Your task to perform on an android device: I want to view the details about the first shoe on the list, because it looks interesting.
Image 0: 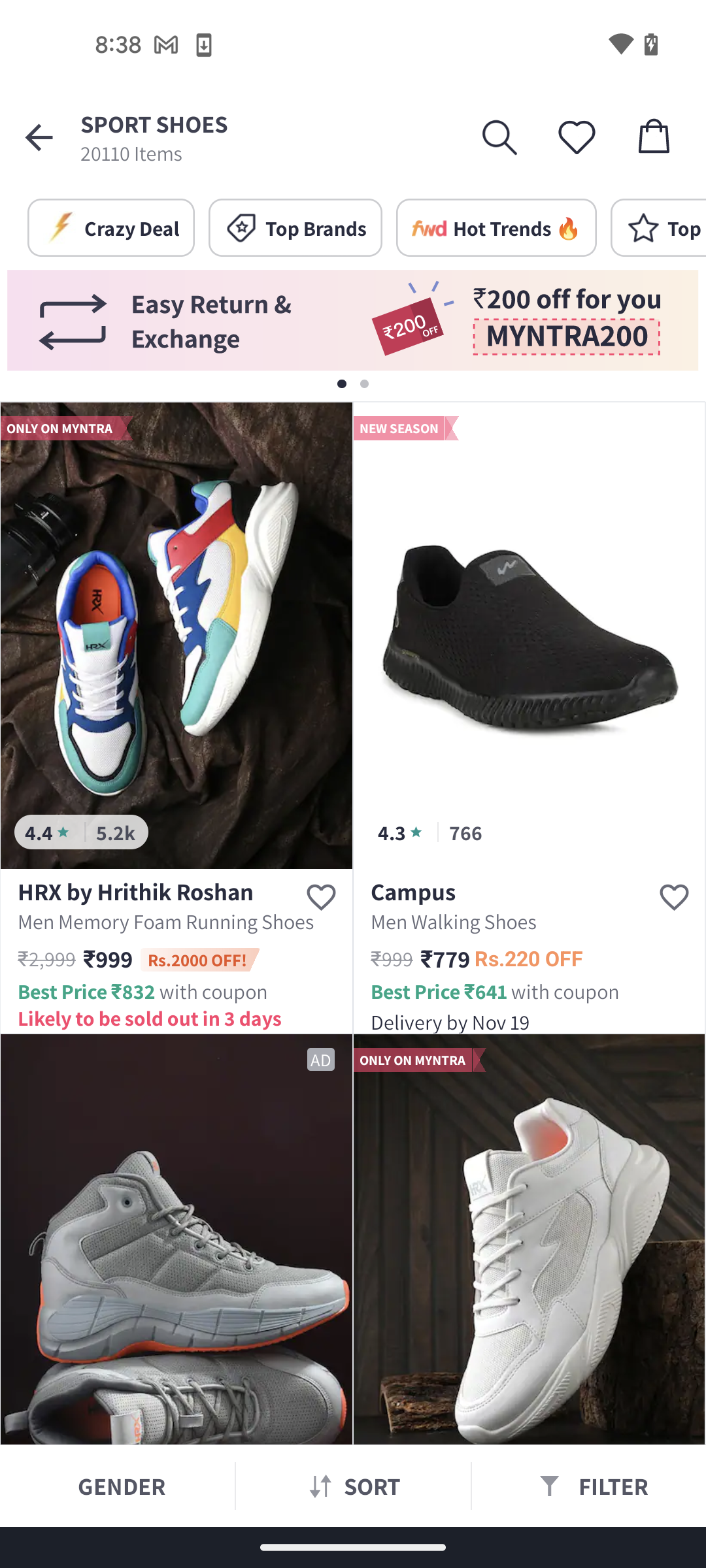
click on the first shoes from the list
Step 0: click (176, 636)
Image 1: 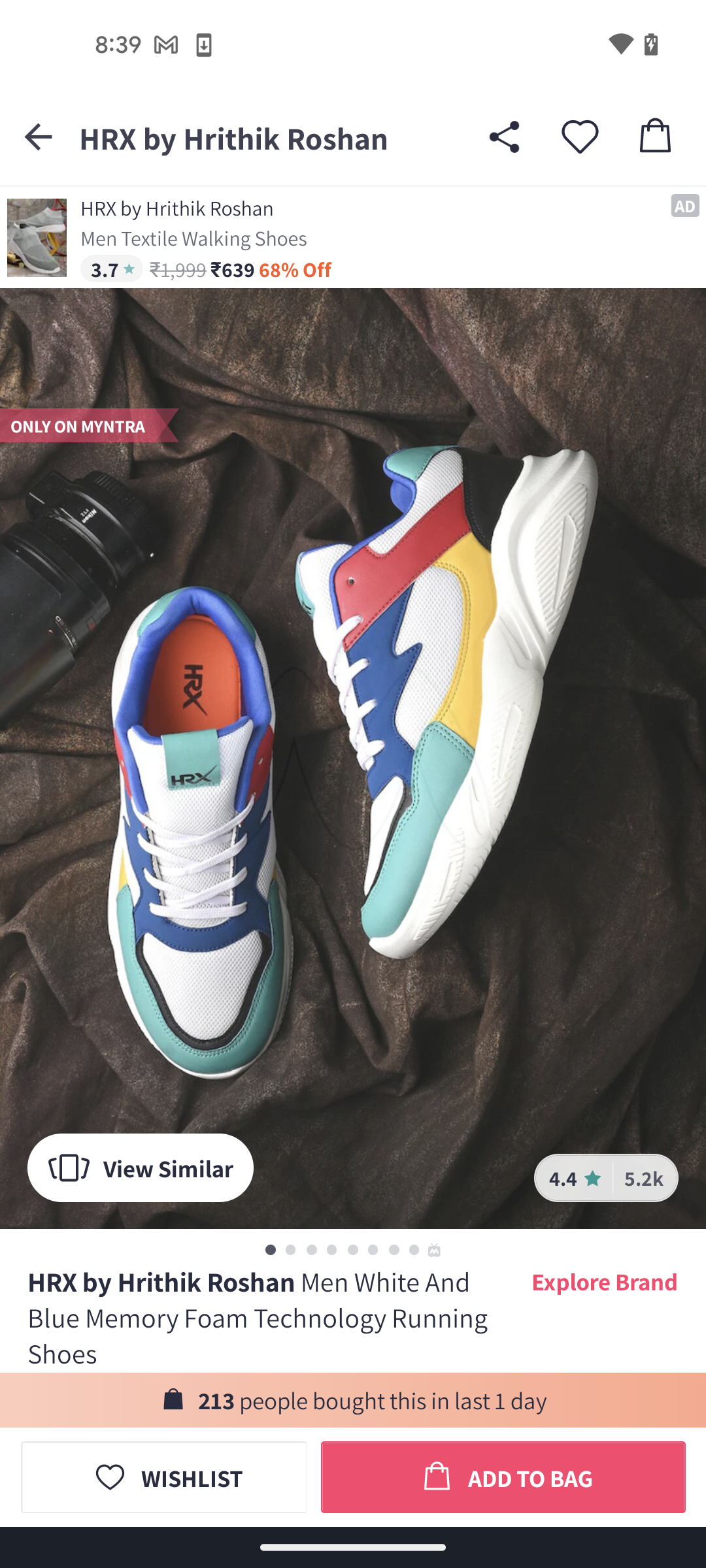
scroll down to view details
Step 1: scroll down
Image 2: 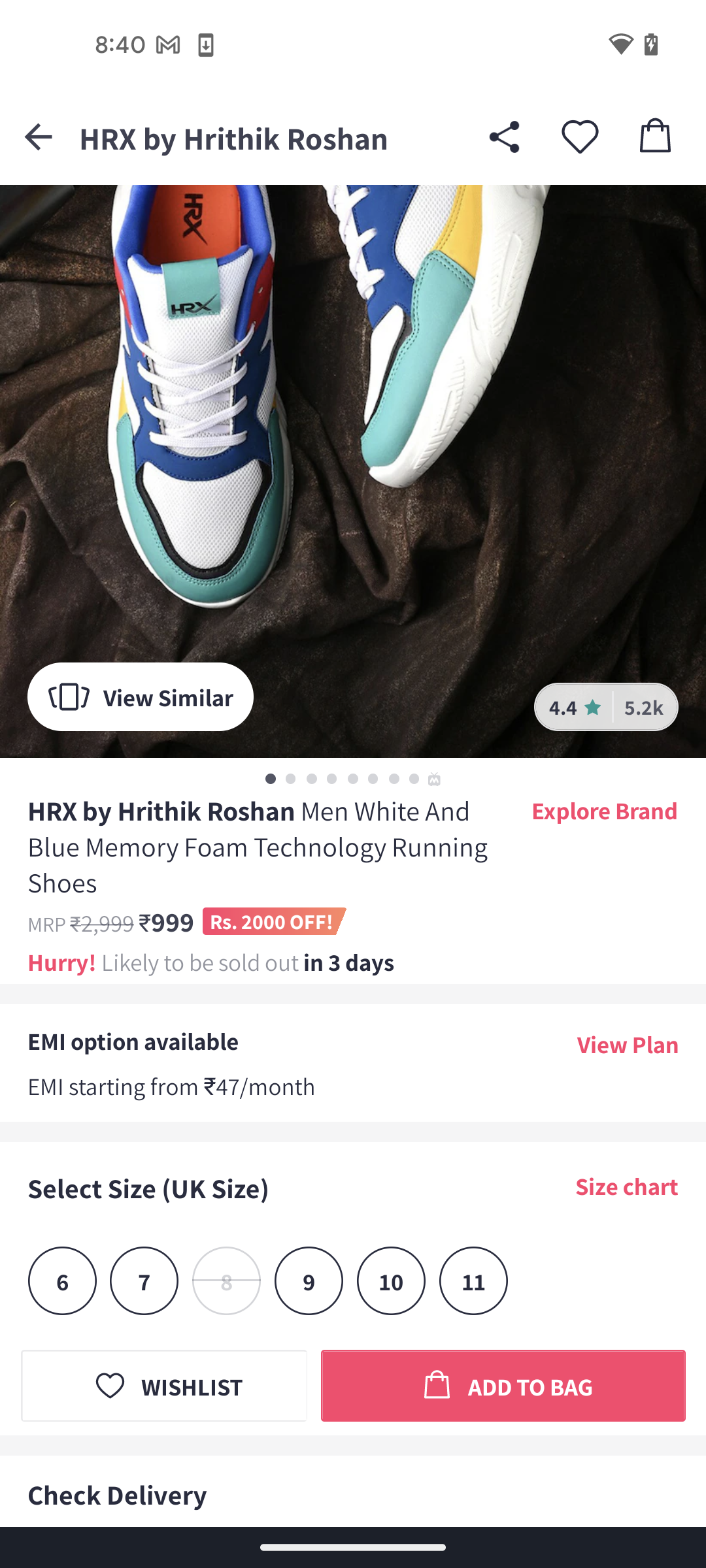
scroll down to view details
Step 2: scroll down
Image 3: 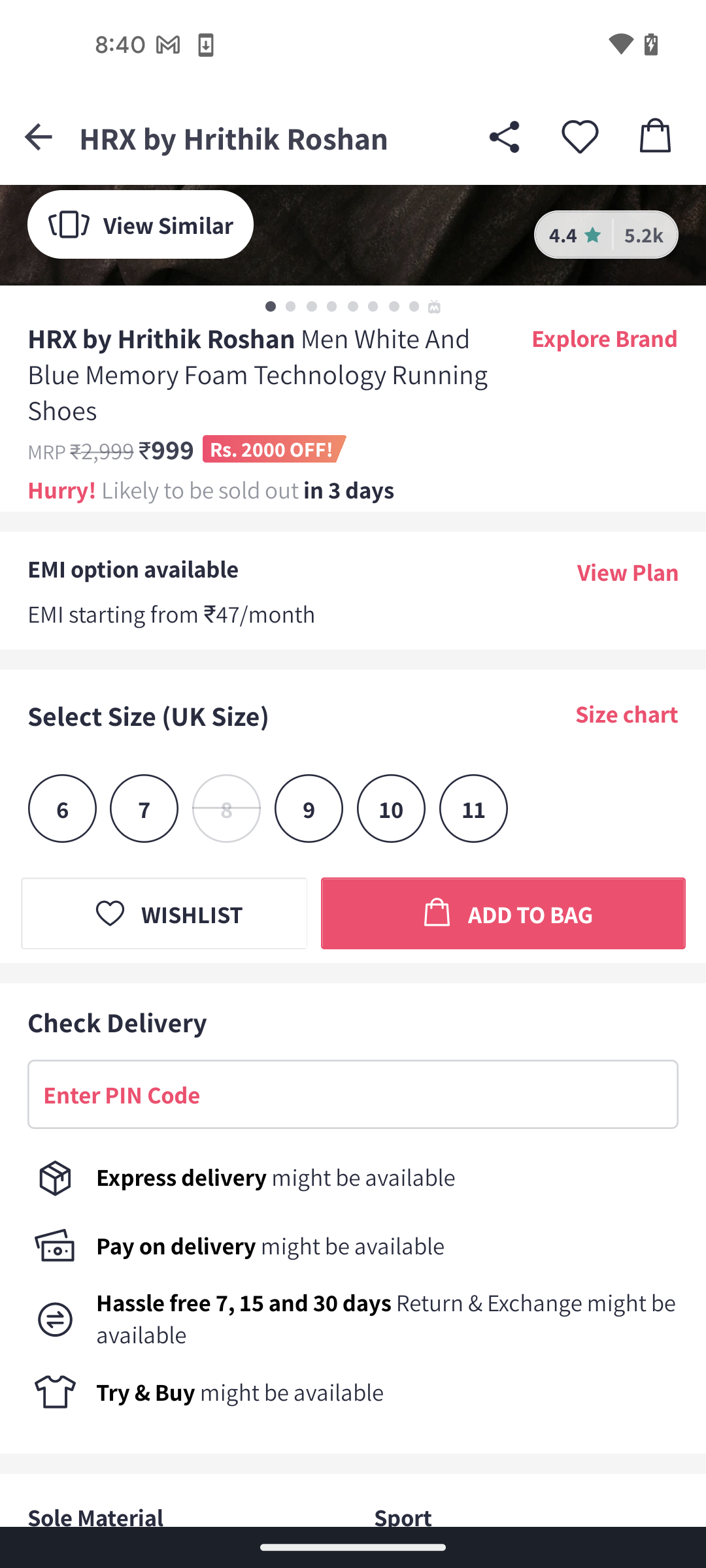
scroll down to view details
Step 3: scroll down